Your task to perform on an android device: Review the progress in the Duolingo app.
Image 0: 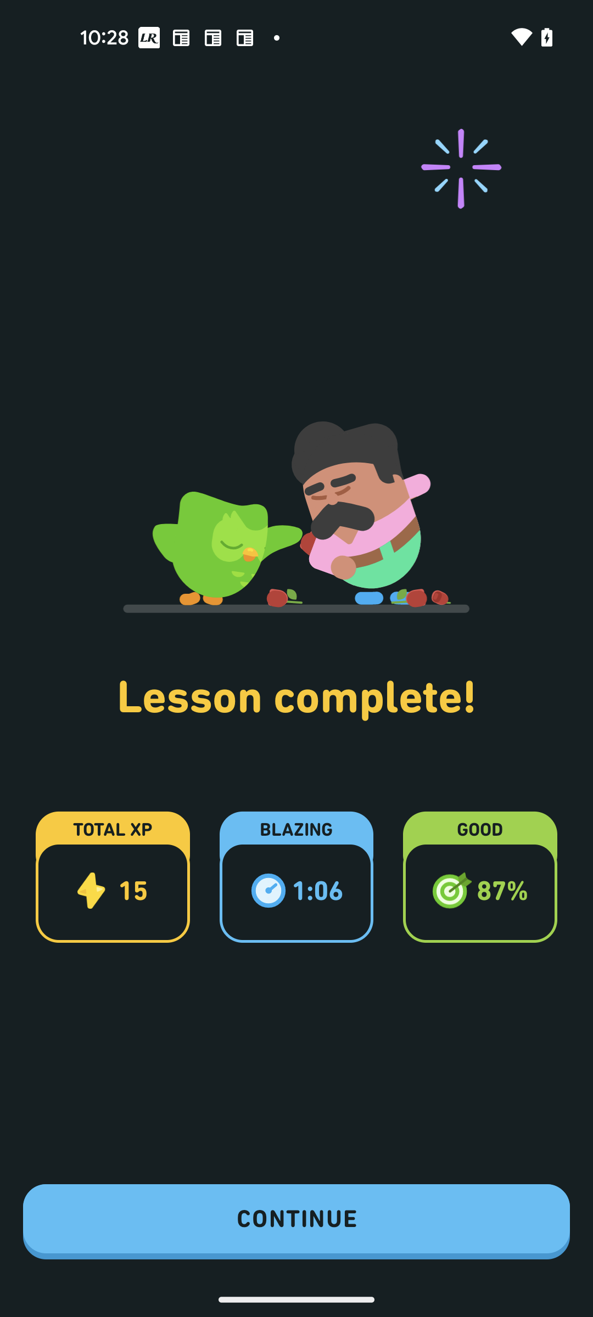
Click on CONTINUE button
Step 0: click (296, 1222)
Image 1: 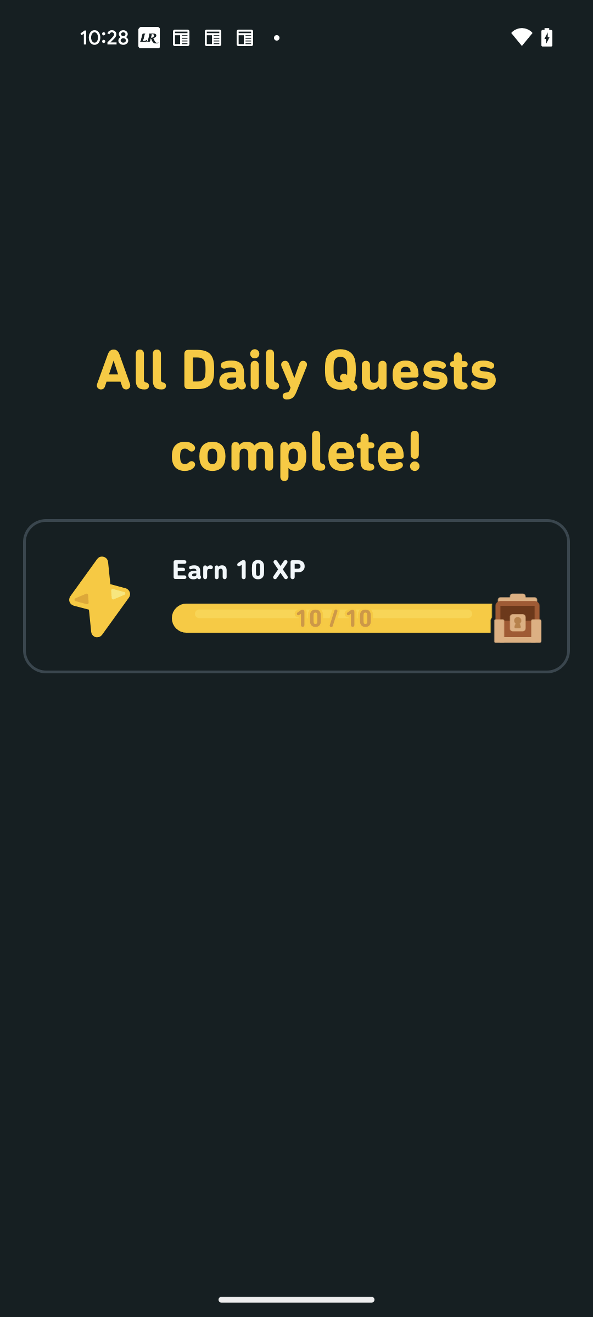
Click on CONTINUE button
Step 1: wait
Image 2: 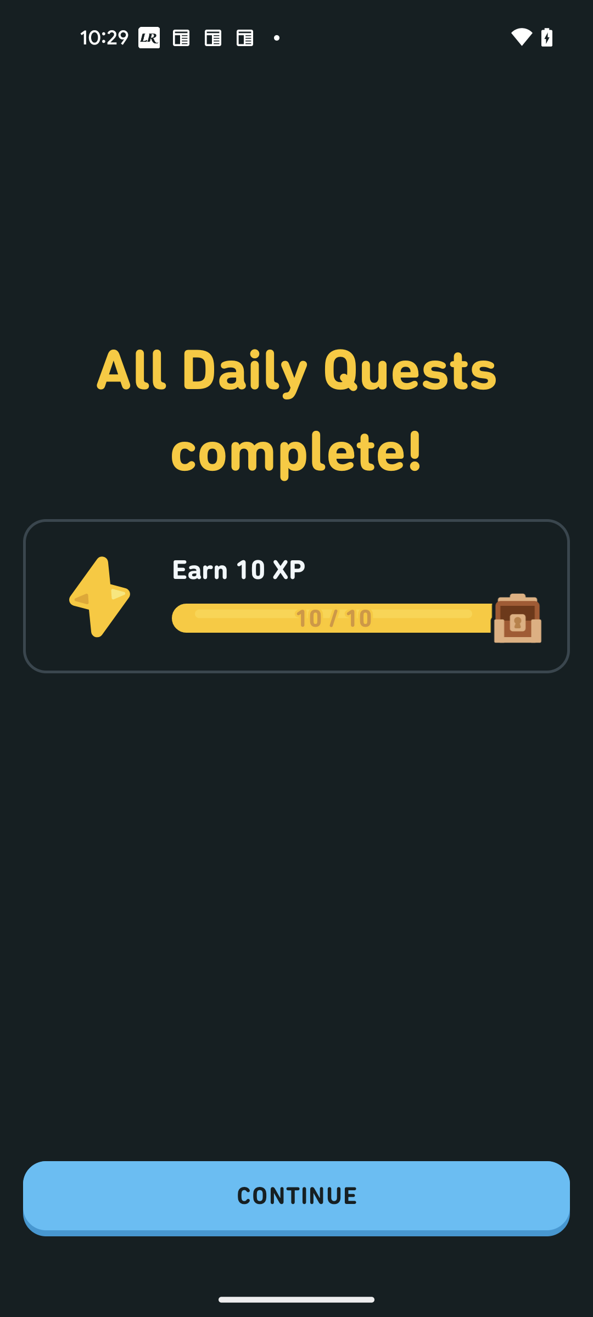
Click on CONTINUE button
Step 2: click (296, 1198)